Your task to perform on an android device: I want to share the Dance performance reminder with Mother at giorgio.rossi196503@gmail.com because she's coming to attend my dance performance.
Image 0: 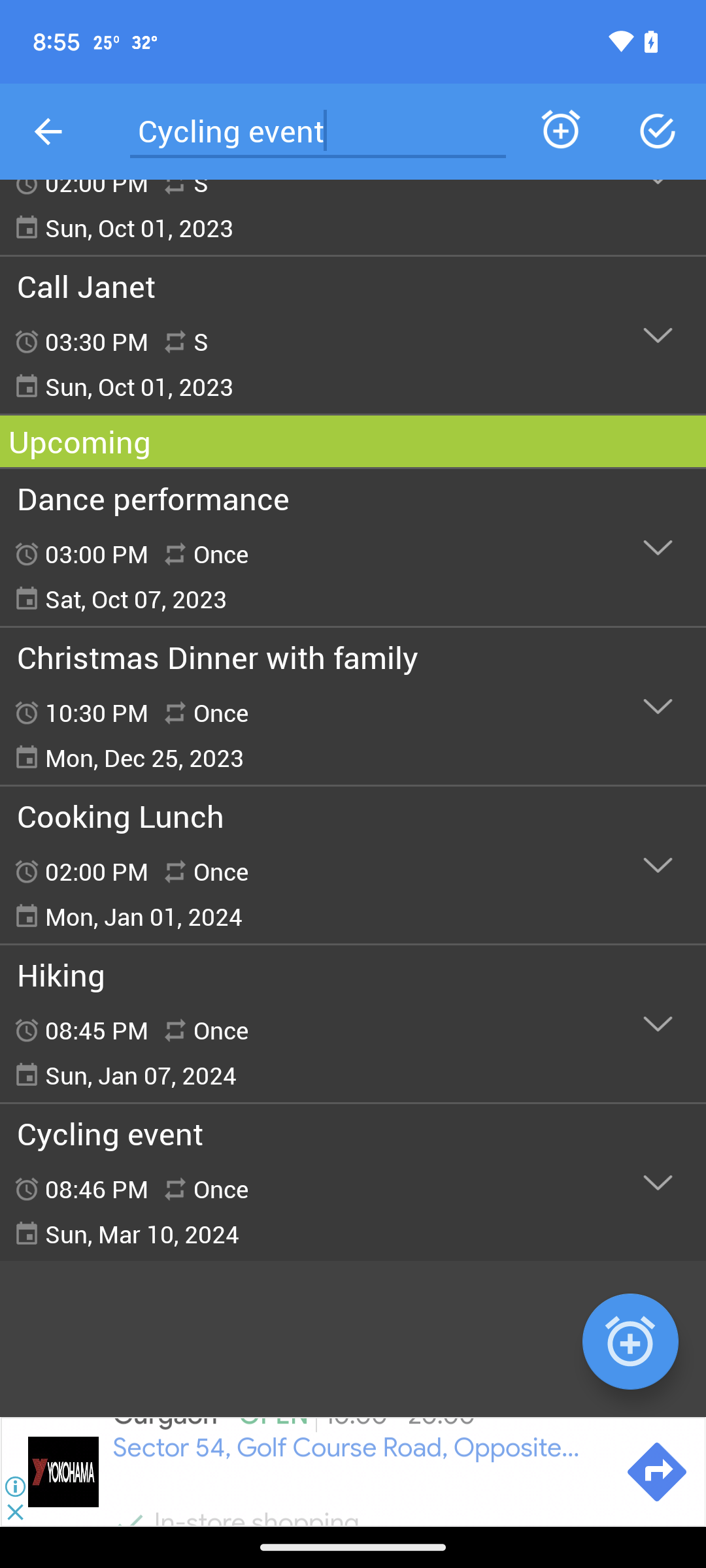
Click on the dance performance reminder
Step 0: click (353, 547)
Image 1: 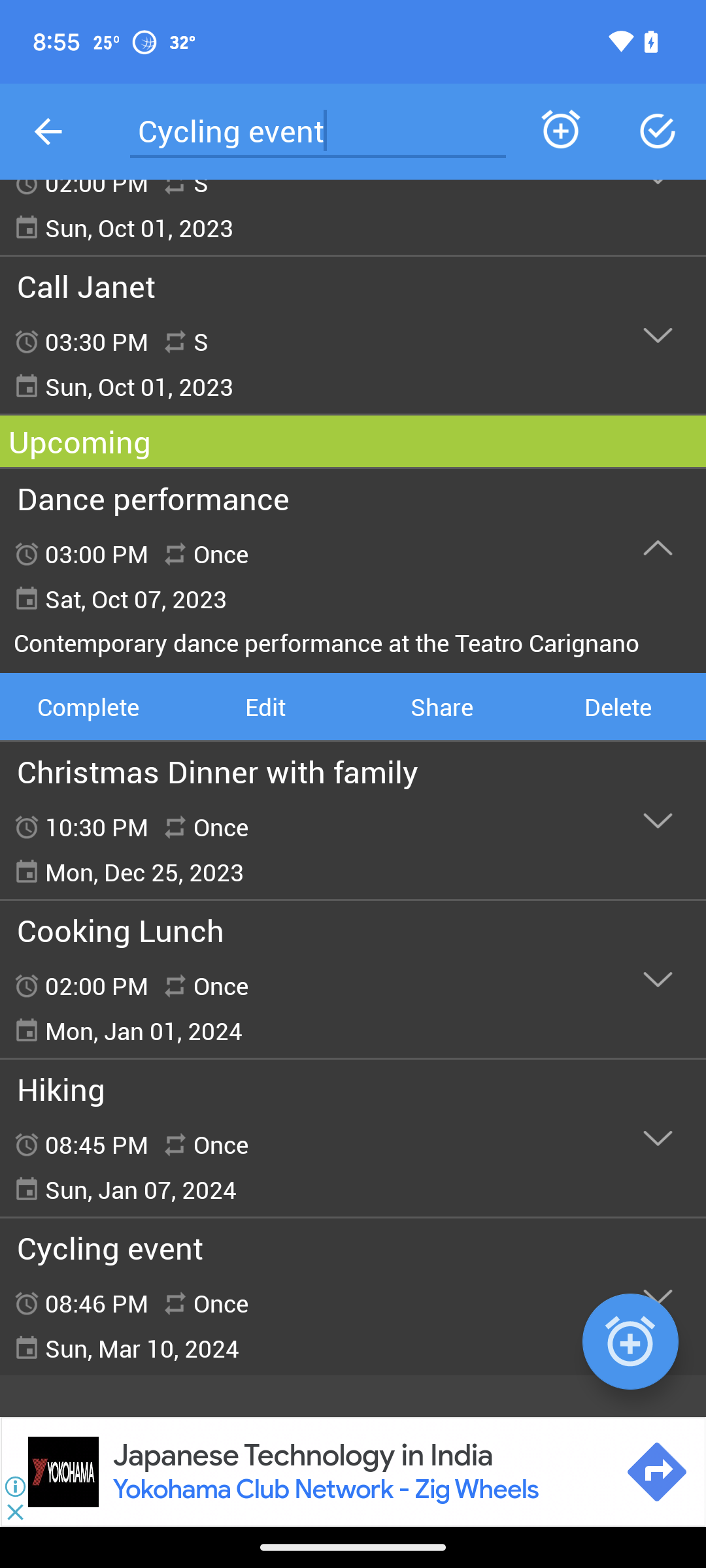
Click on the share option 
Step 1: click (441, 706)
Image 2: 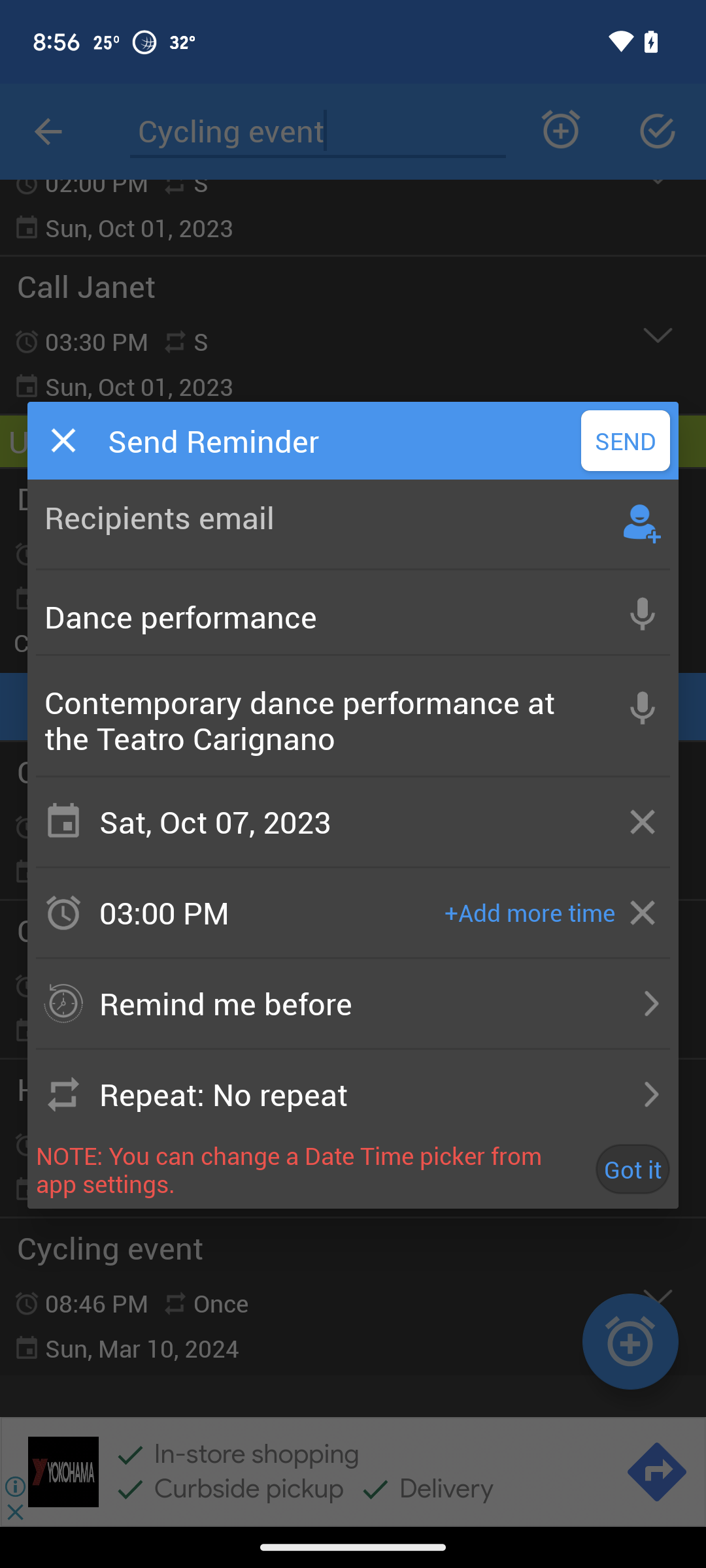
Click on the recipients email text box
Step 2: click (321, 517)
Image 4: 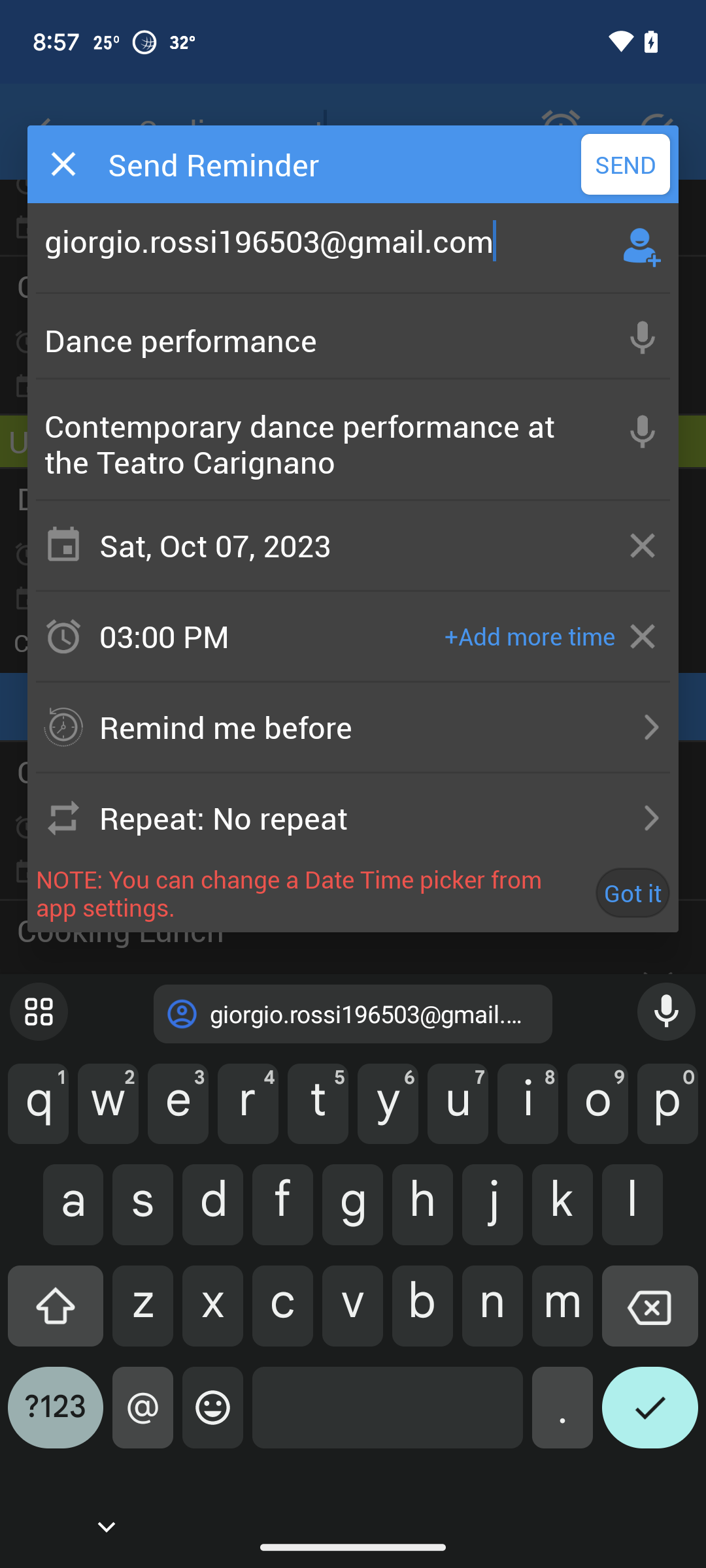
Click on the send button
Step 4: click (625, 164)